Your task to perform on an android device: I really liked LUNNOM LED light bulb, so i want to read its reviews.
Image 0: 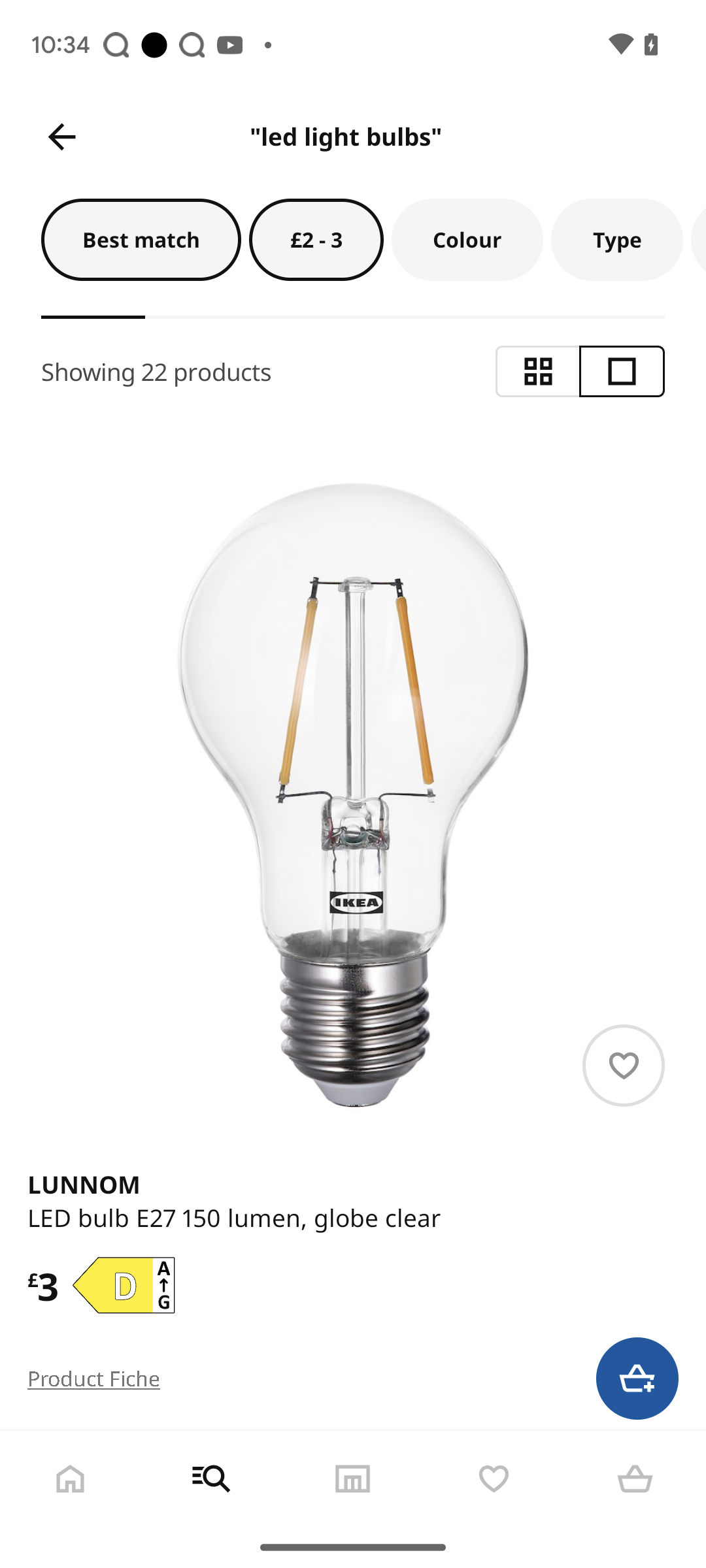
Click on the LUNNOM LED light bulb
Step 0: click (353, 795)
Image 1: 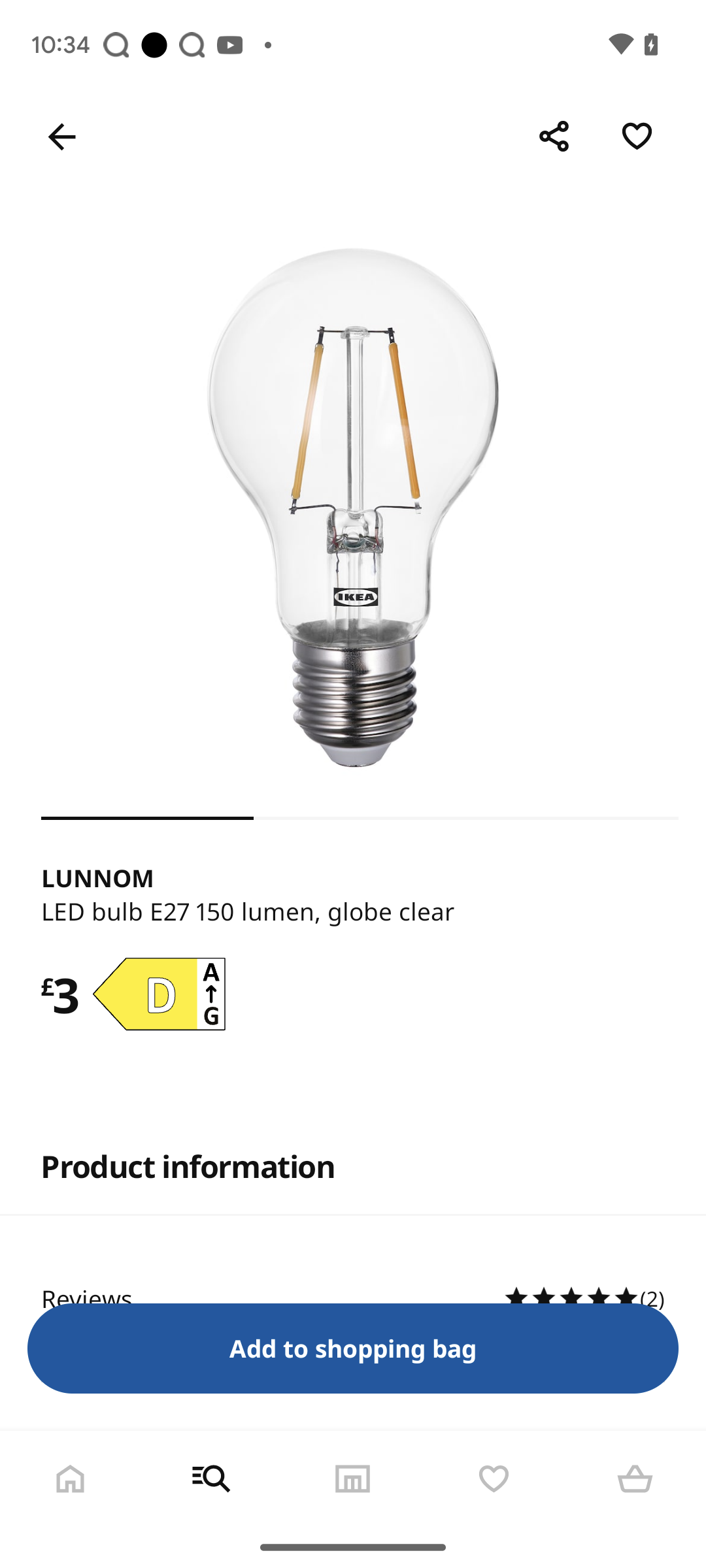
Click on the LUNNOM LED light bulb
Step 1: wait